Your task to perform on an android device: Look for my colleague's number on the Dialer app under the name Swati.
Image 0: 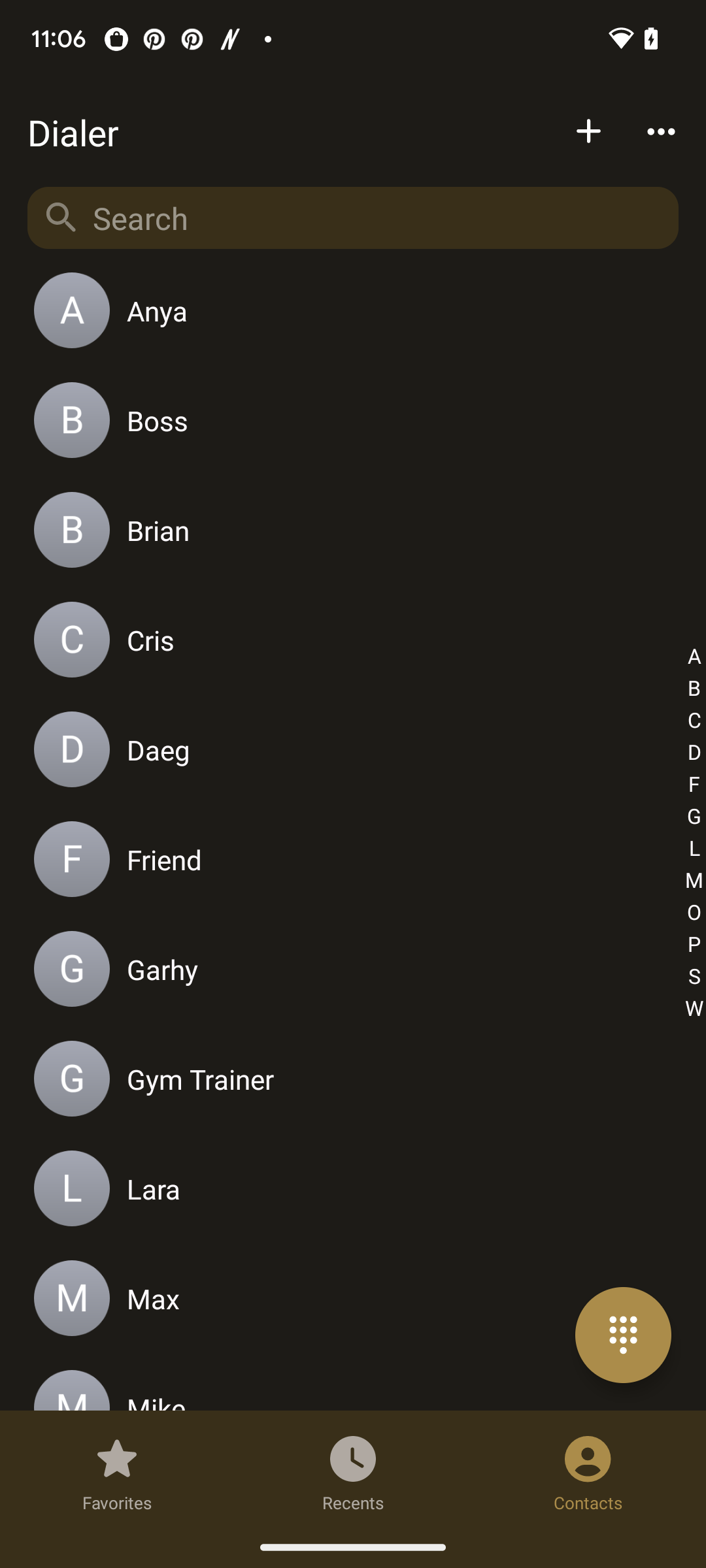
Click on the search bar.
Step 0: click (380, 218)
Image 1: 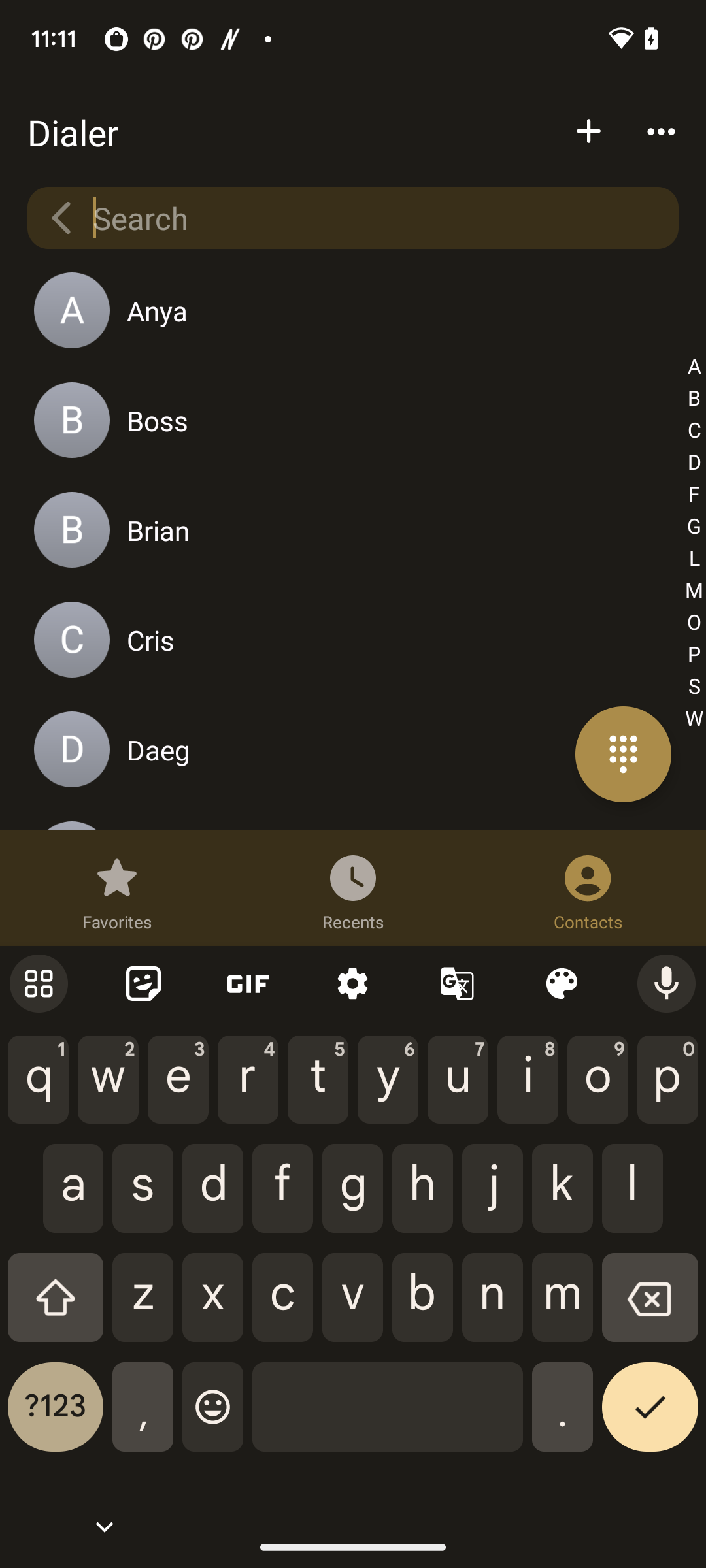
Enter the name of the person.
Step 1: type "Swati"